Your task to perform on an android device: I need to replace the bathroom Tap, so I want to search for Tap on the sanitary bazaar.
Image 0: 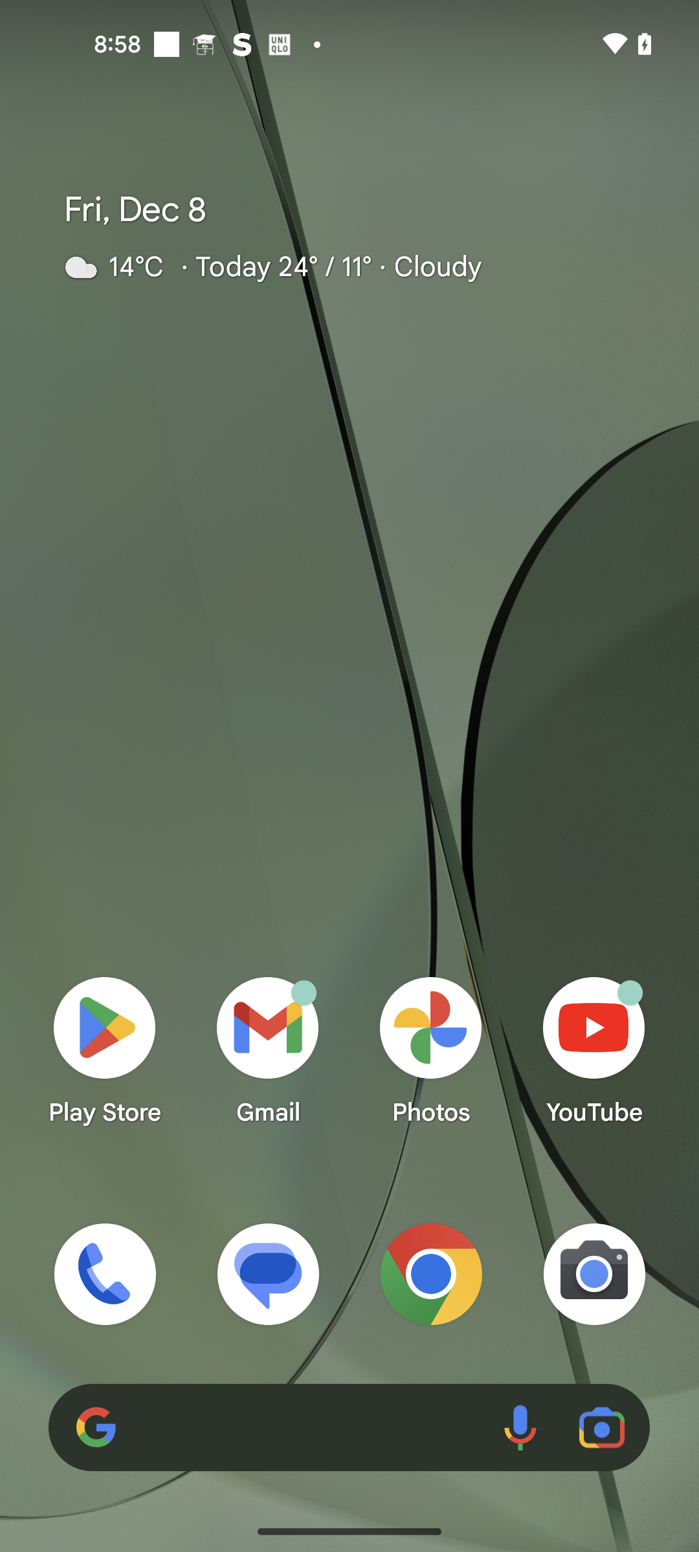
open the sanitary bazaar app
Step 0: open app "Sanitary Bazaar"
Image 1: 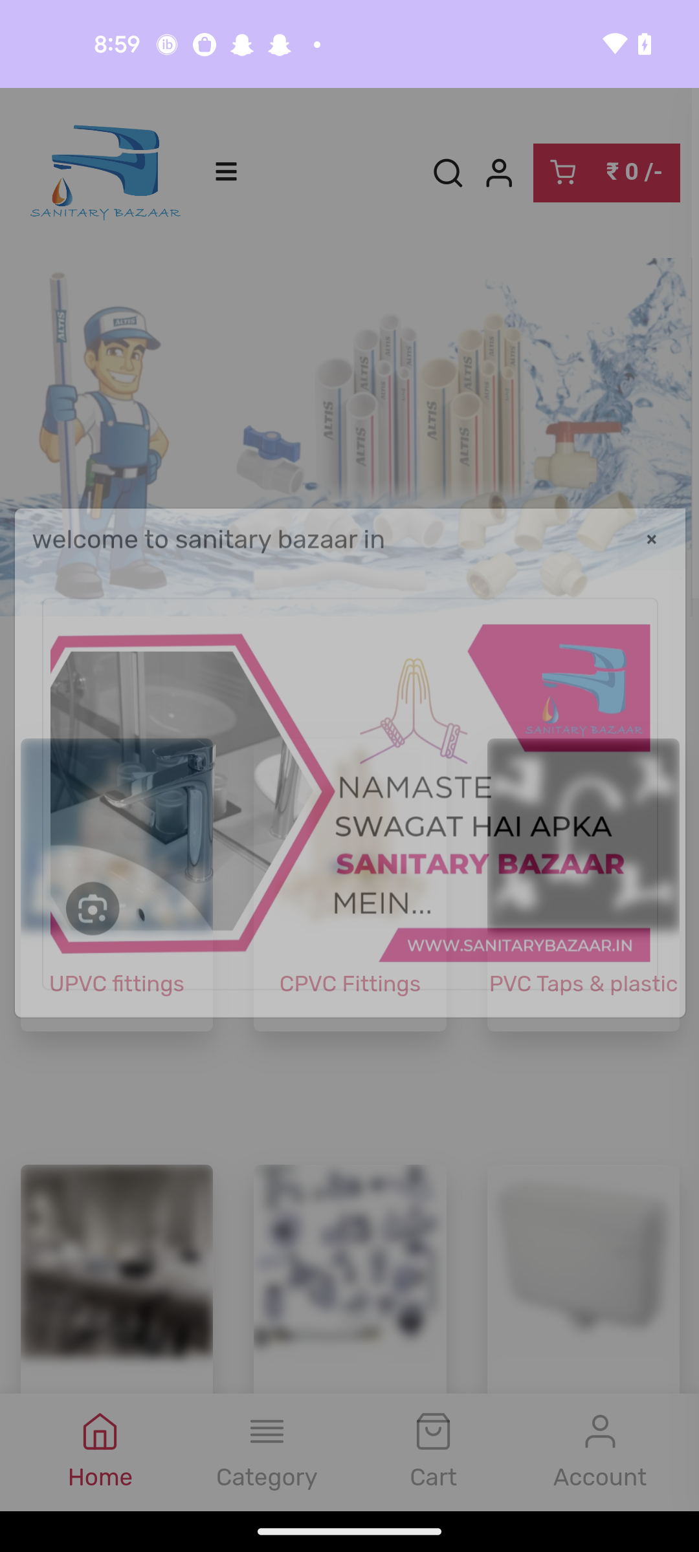
open the sanitary bazaar app
Step 1: wait
Image 2: 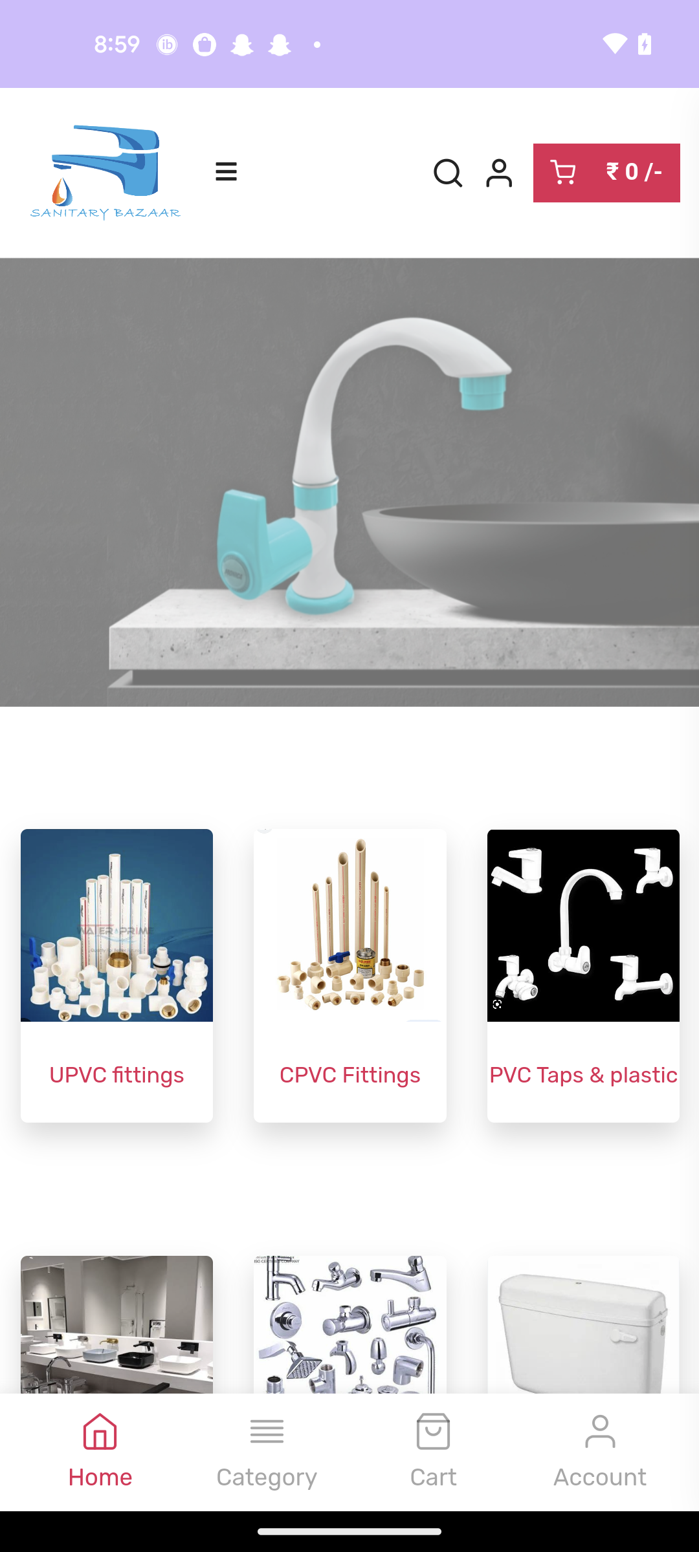
Click on the search icon
Step 2: click (351, 800)
Image 3: 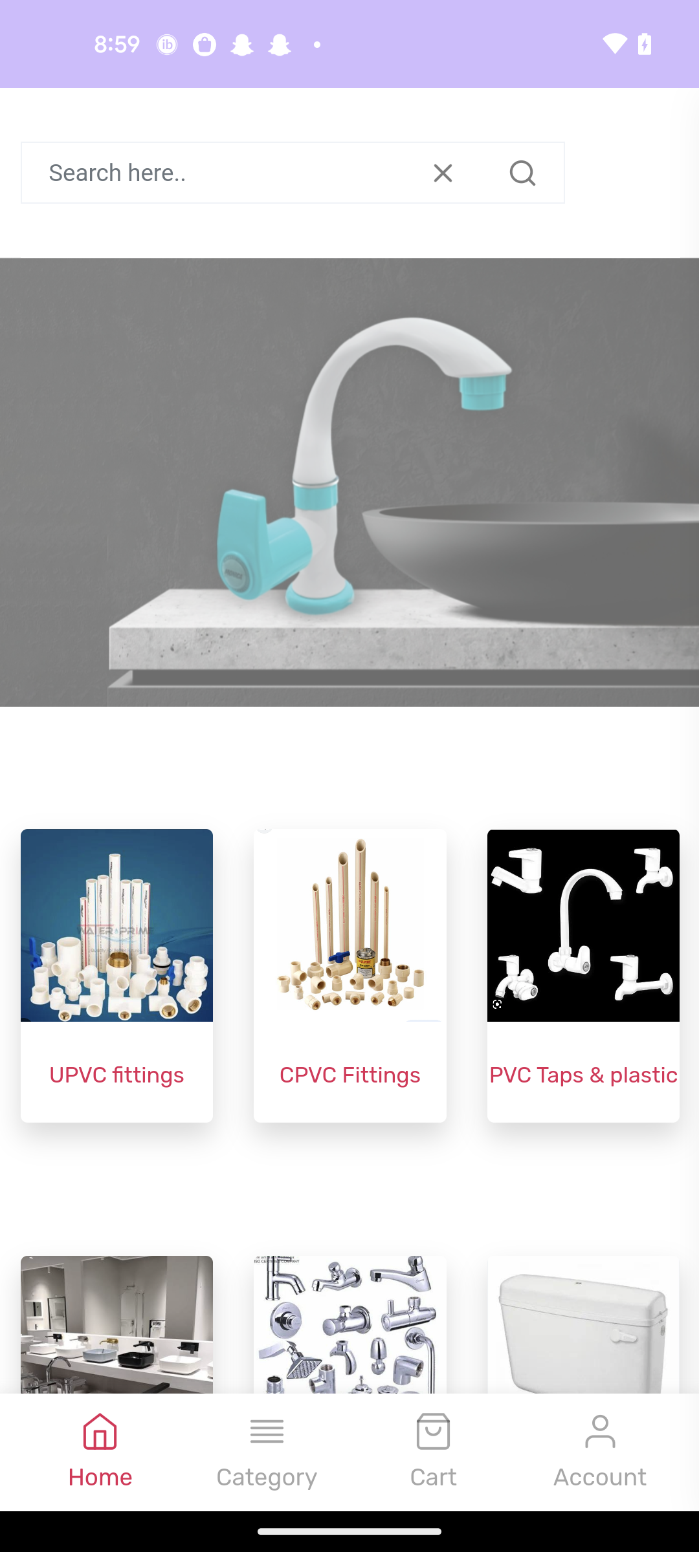
Enter a product as tap
Step 3: type "Tap"
Image 4: 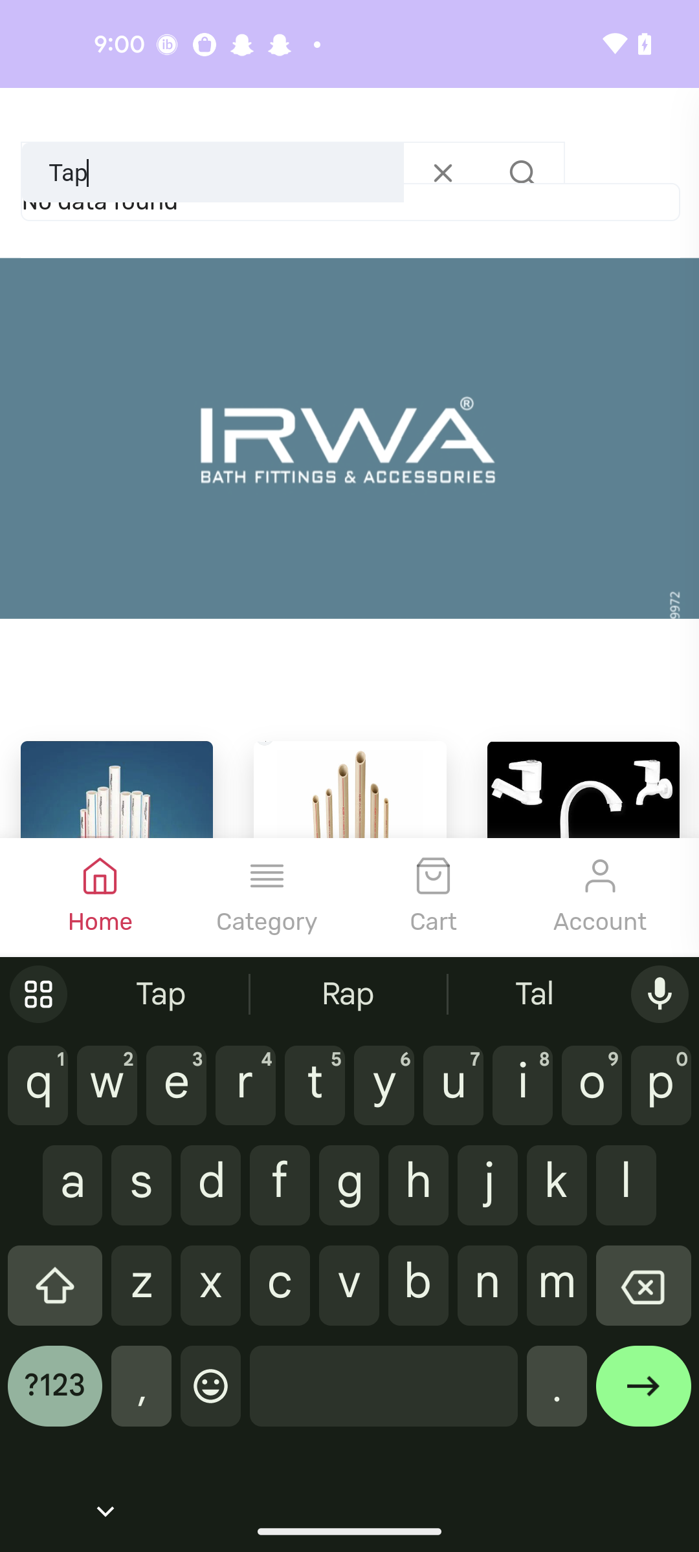
Click on the search icon
Step 4: click (351, 523)
Image 5: 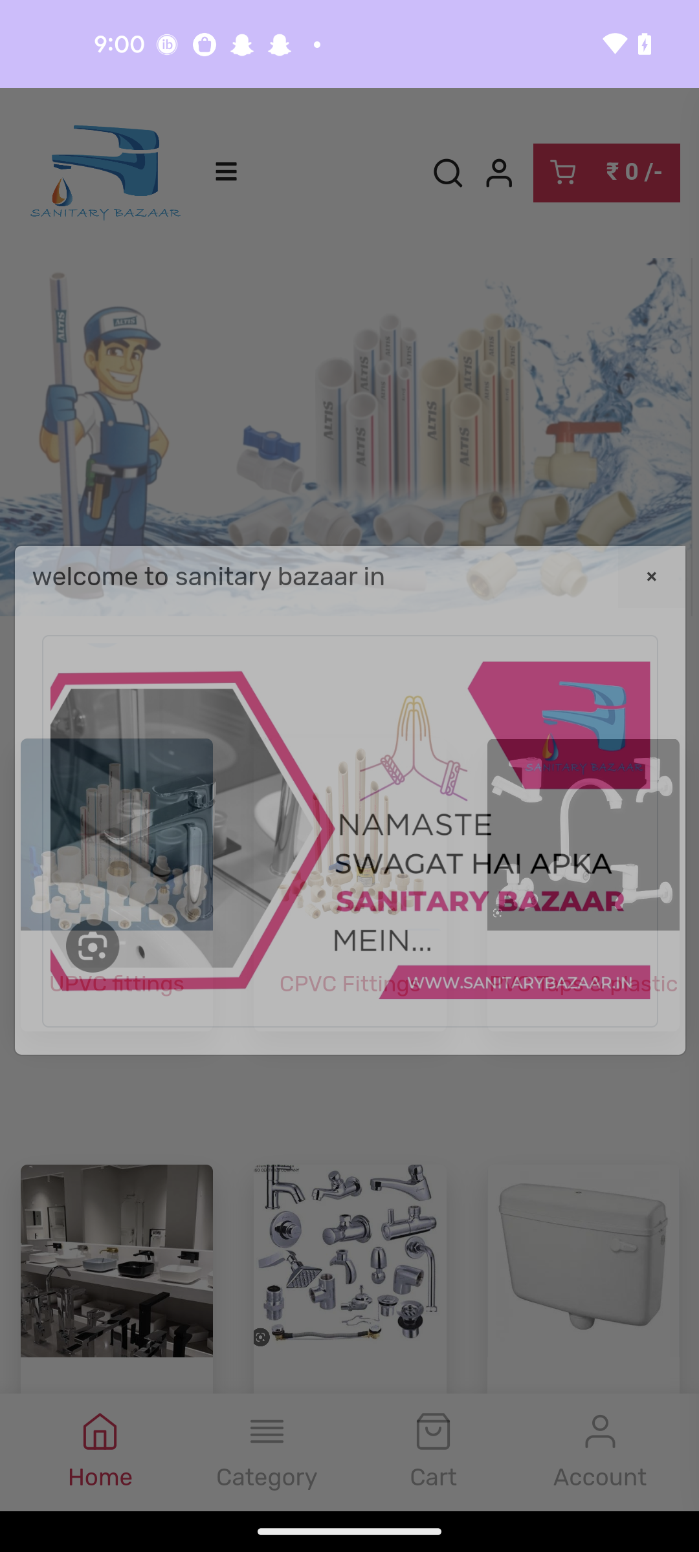
Click on the search icon
Step 5: wait